Your task to perform on an android device: Go to EDmunds app & read the given car review of  BMW NEW 2022 series l M20ixDrive 
Image 0: 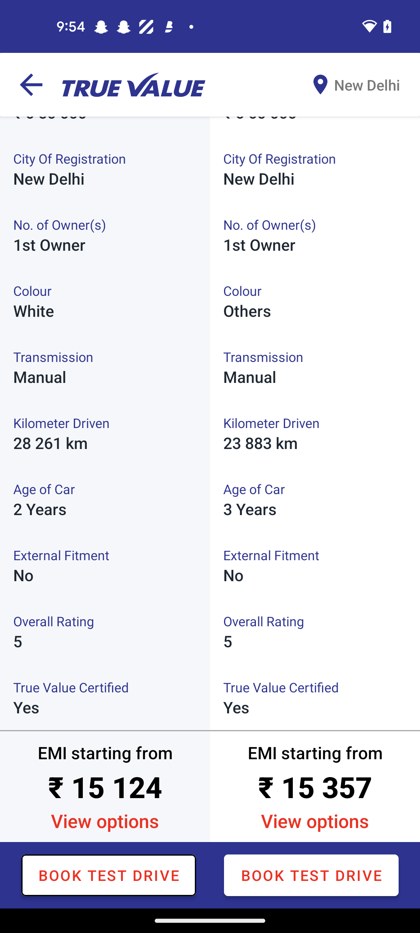
open the EDmunds app
Step 0: open app "Edmunds"
Image 1: 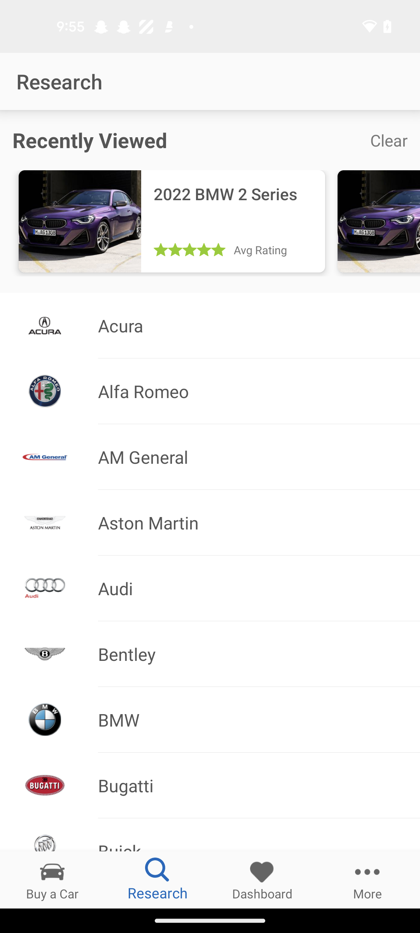
Click on the BMW option of the screen
Step 1: click (255, 720)
Image 2: 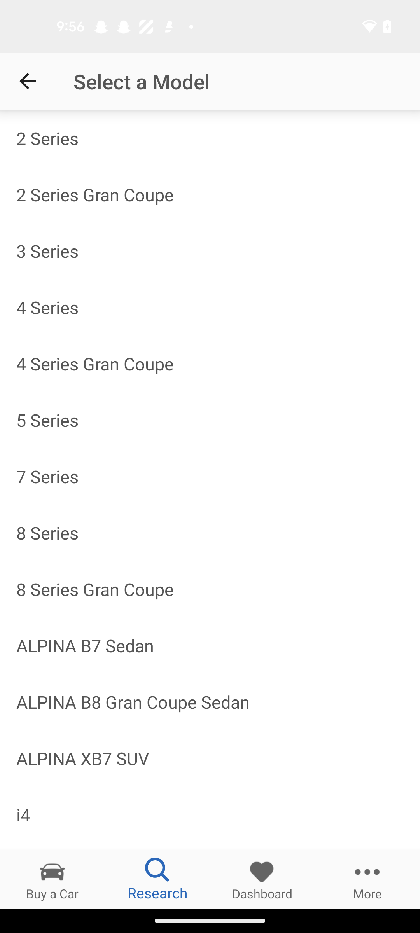
Click on the 2 series option 
Step 2: click (210, 138)
Image 3: 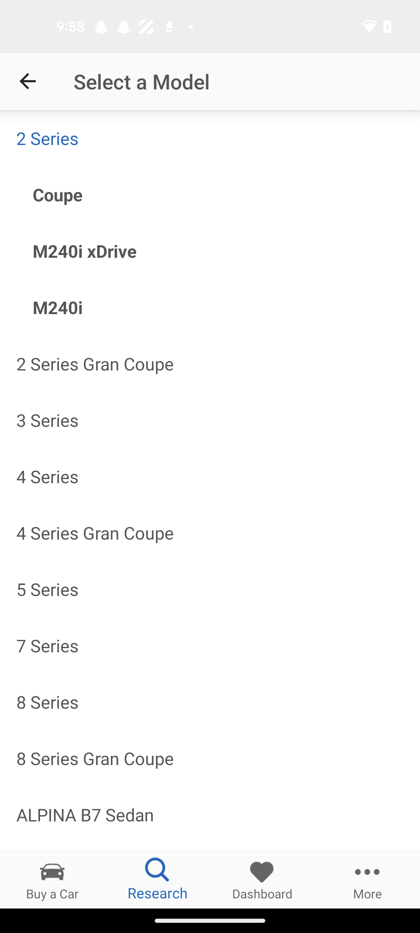
Click on the M20ixDrive  option
Step 3: click (218, 251)
Image 5: 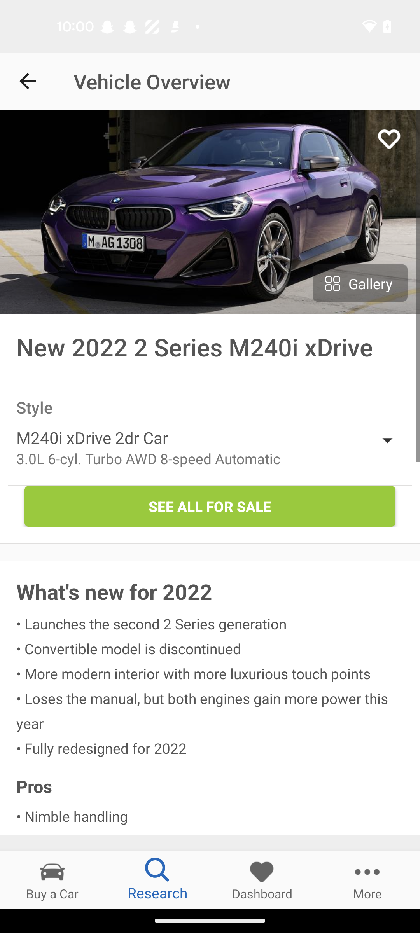
Swipe up to see the reviews of the screen 
Step 5: scroll down
Image 6: 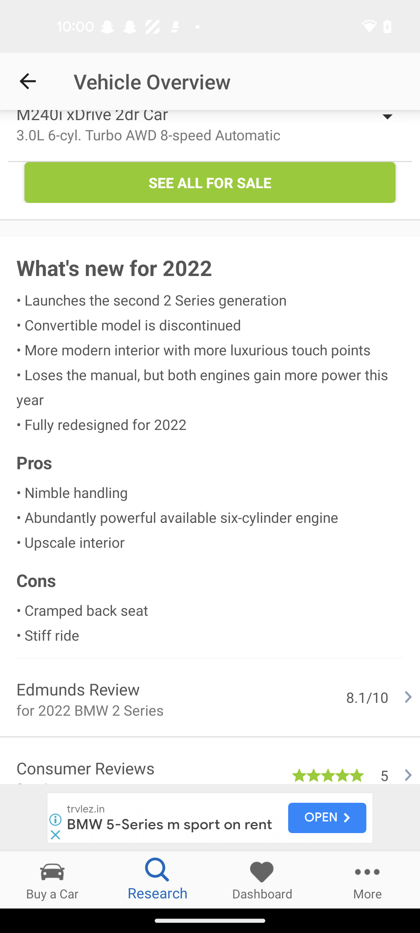
Swipe up to see the reviews of the screen 
Step 6: scroll down
Image 7: 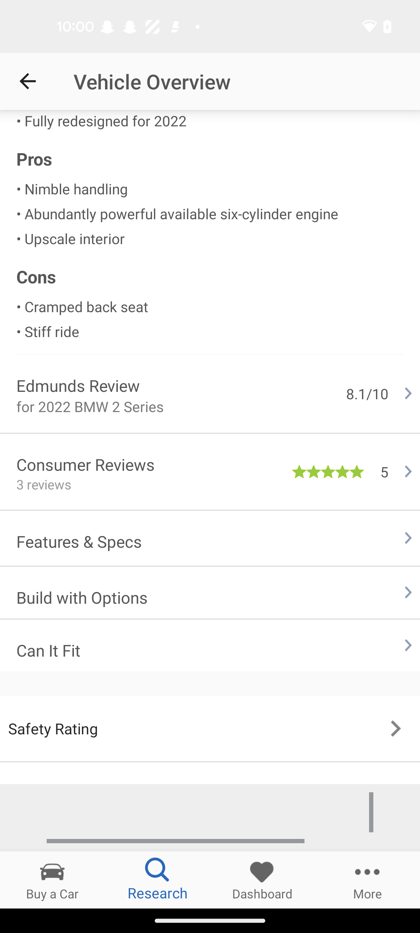
Click on the Consumer Reviews option of the screen
Step 7: click (210, 472)
Image 10: 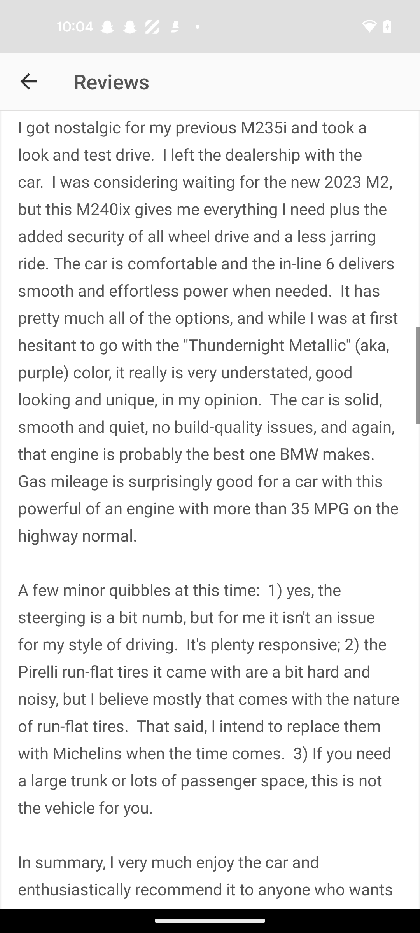
Swipe up to see the review 
Step 10: scroll down
Image 11: 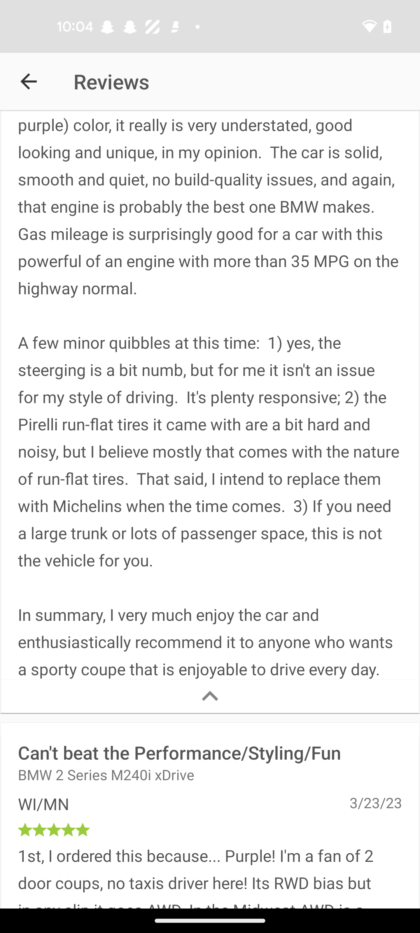
Swipe up to see the review 
Step 11: scroll down
Image 12: 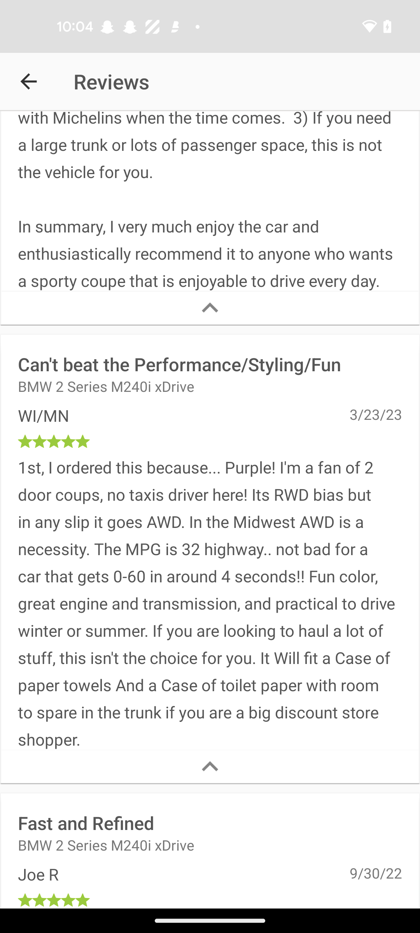
Swipe up to see the review 
Step 12: scroll down